Your task to perform on an android device: Rename the recording named Coldplay to U2 on the Easy Voice Recorder app.
Image 2: 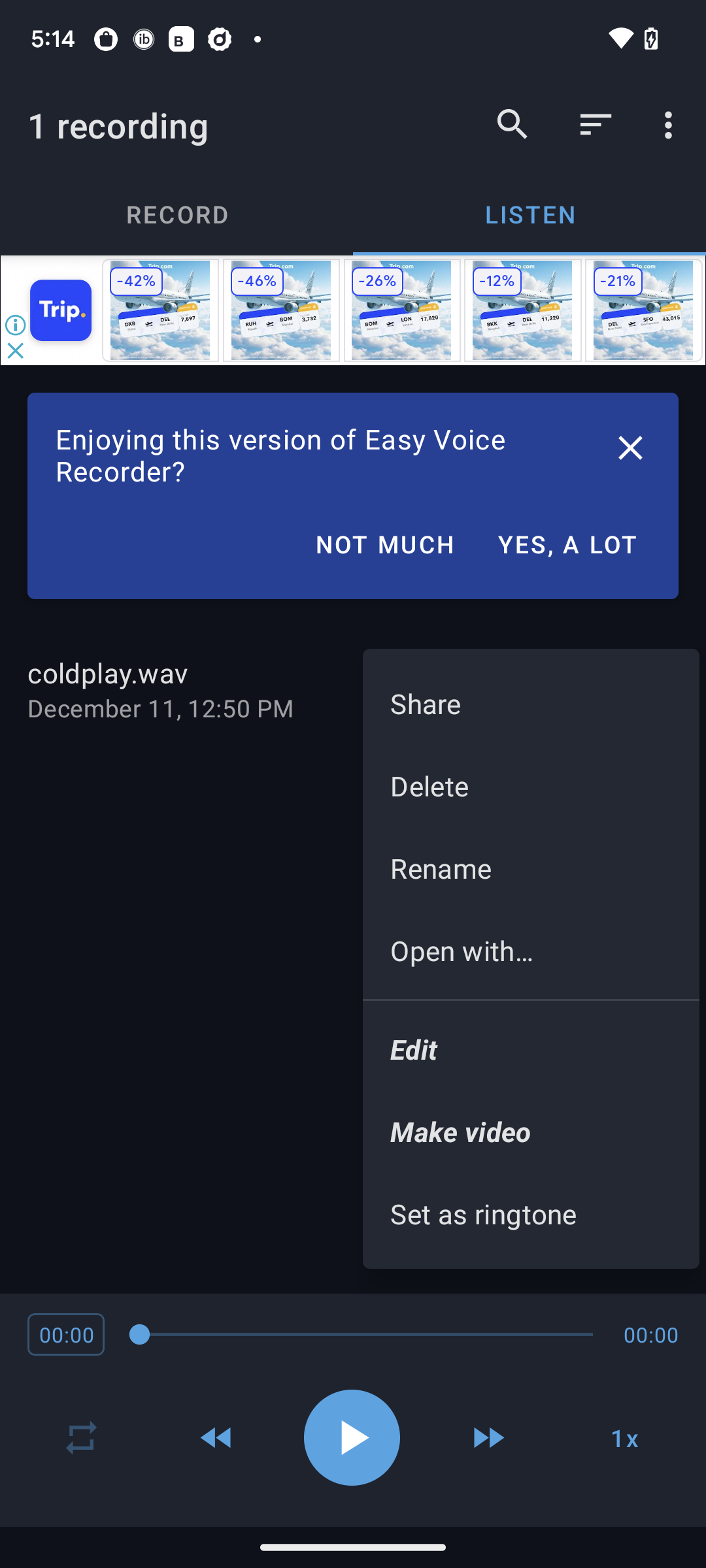
Click on rename.
Step 2: click (531, 868)
Image 3: 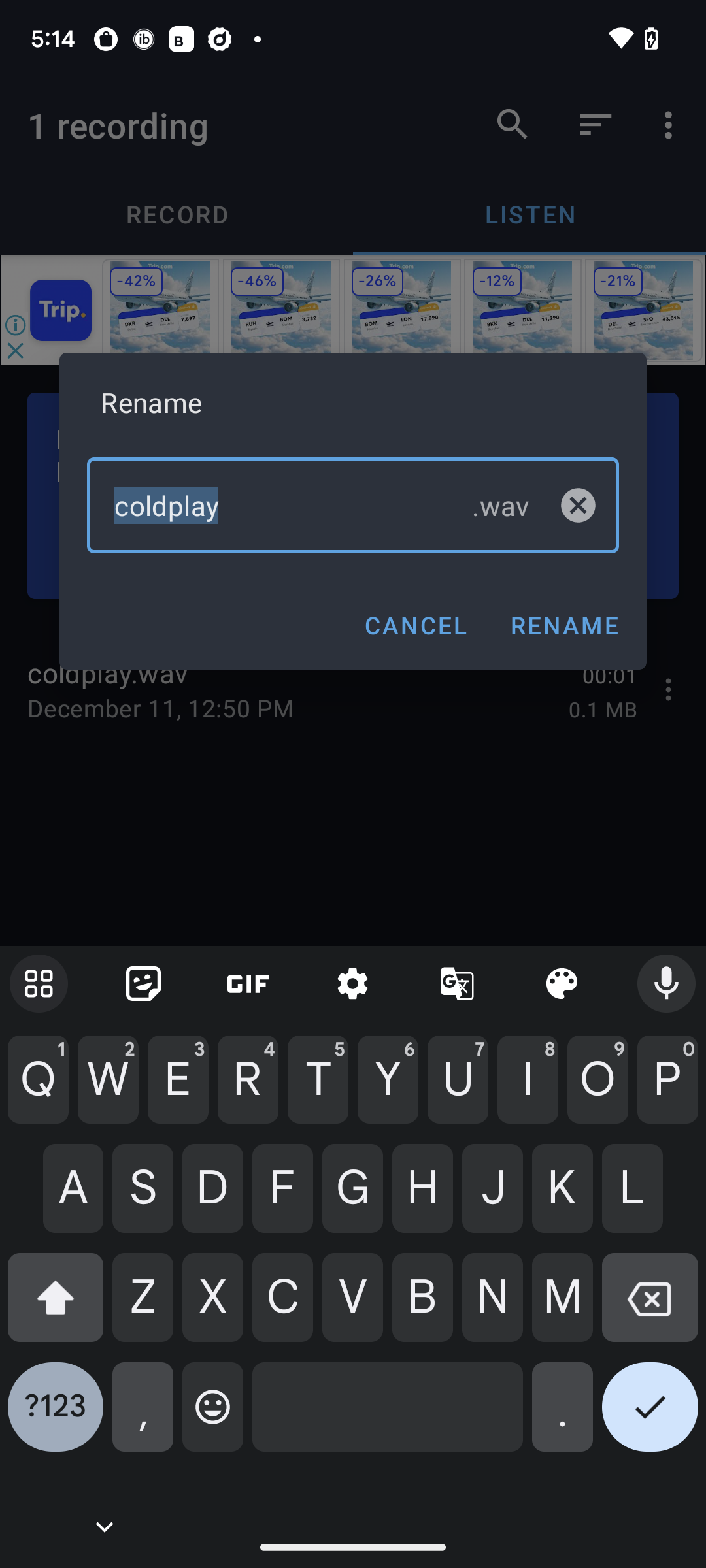
Type U2 in the text field.
Step 3: type "U2"
Image 4: 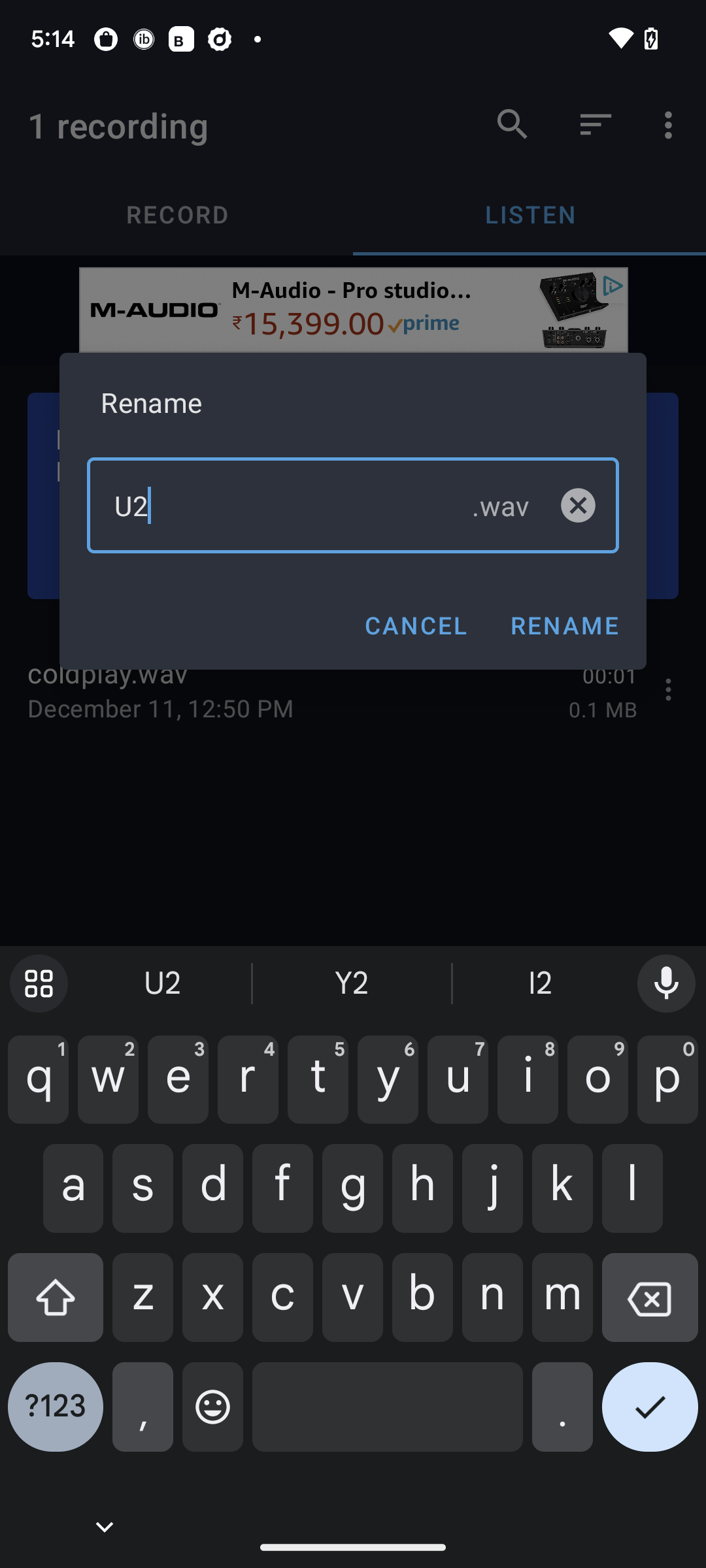
Click on rename on the right of the screen.
Step 4: click (563, 625)